Your task to perform on an android device: I think I'm not doing proper meditation according to this app, and I'm not able to perform full meditation as guided in this app. I want to track my progress and know my mistakes, so view my progress in the Simple Habit app.
Image 0: 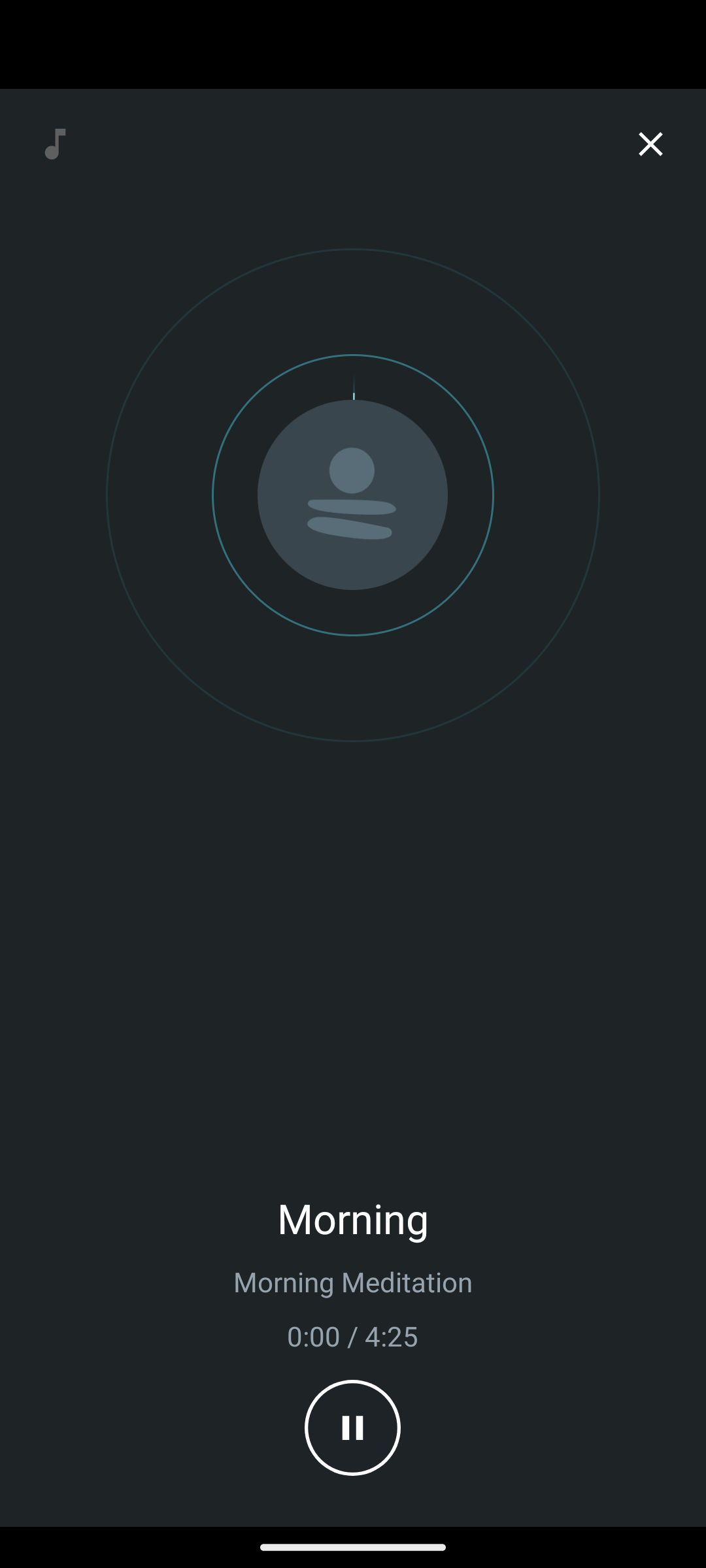
Go back to the previous page to view my progress.
Step 0: press back button
Image 1: 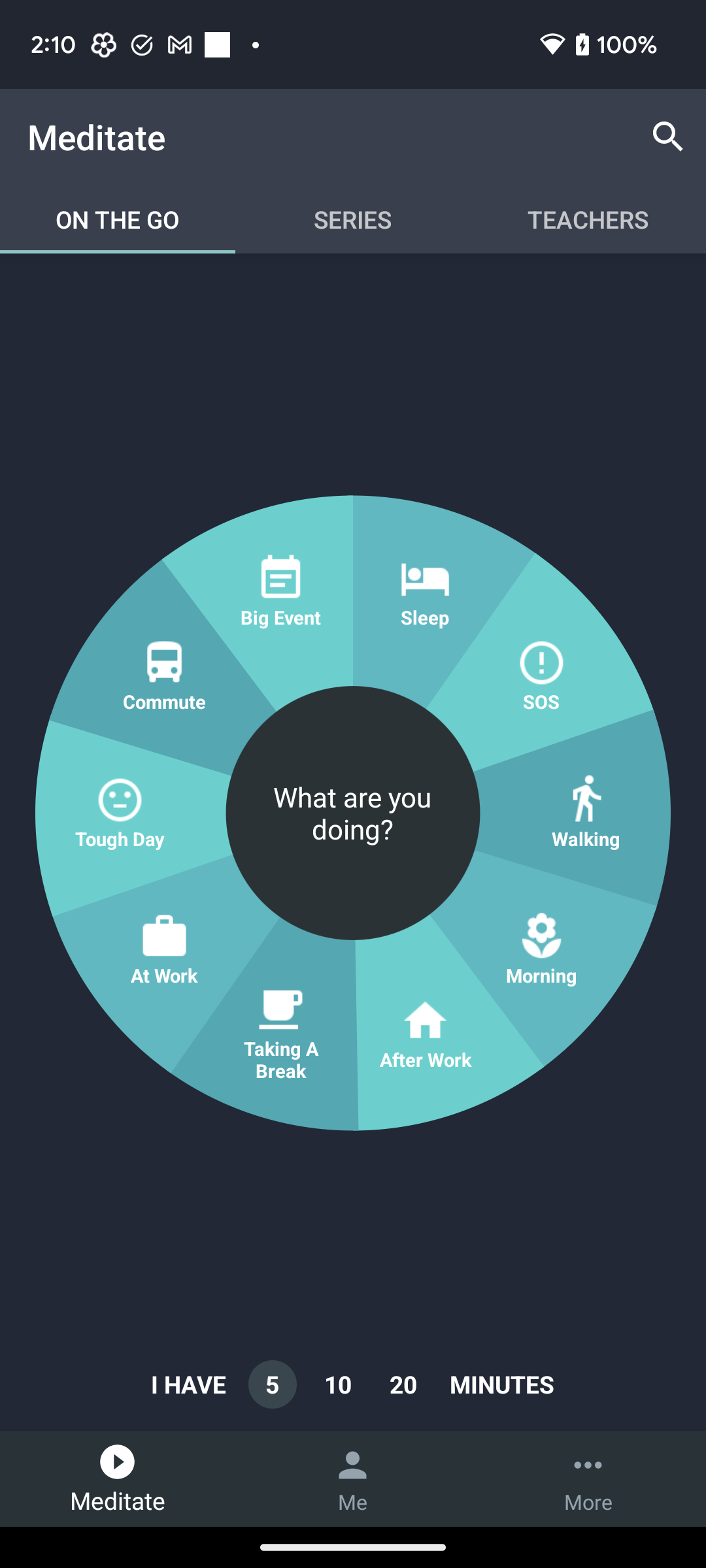
Click on the Me tab at the bottom of the screen to view my progress in this app.
Step 1: click (353, 1478)